Your task to perform on an android device: I need to look up Bananas on the Kings app because it's healthy for my family and I'm running low in my pantry 
Image 0: 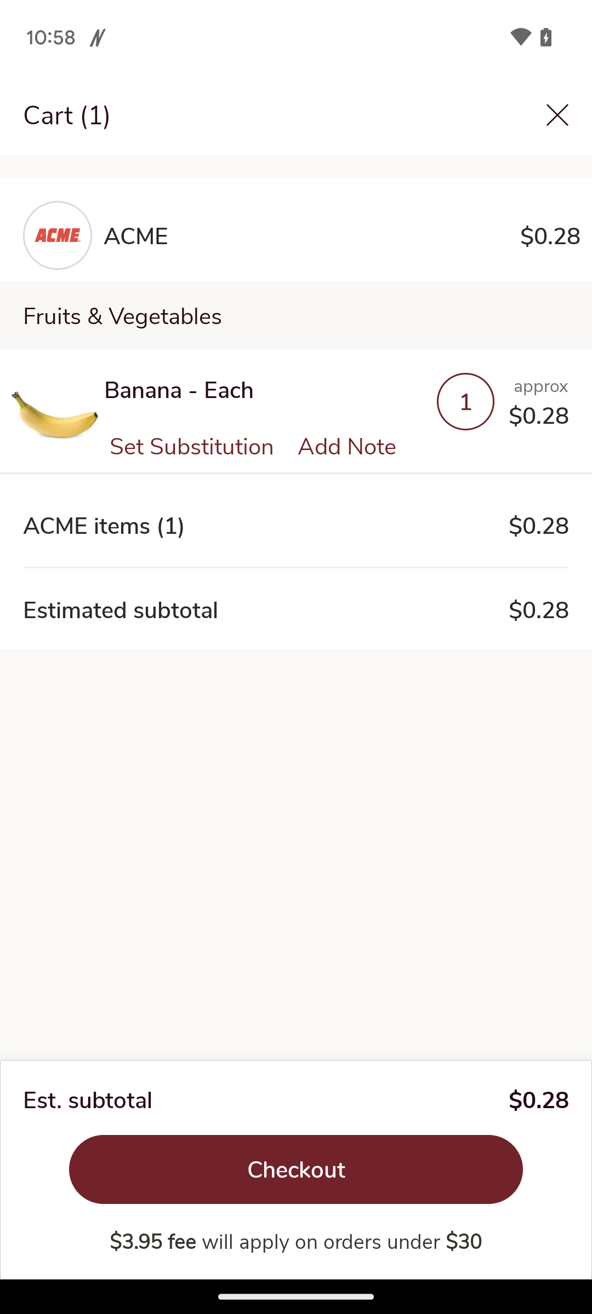
Open the Kings app
Step 0: open app "Kings"
Image 1: 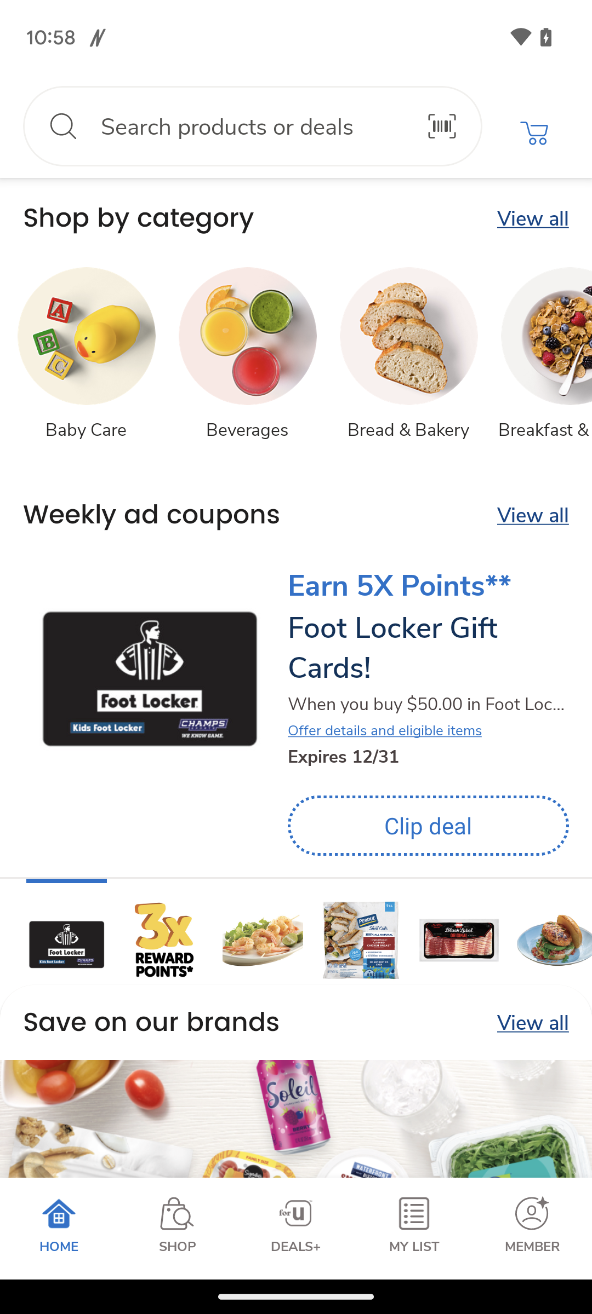
Click on the search bar 
Step 1: click (263, 126)
Image 2: 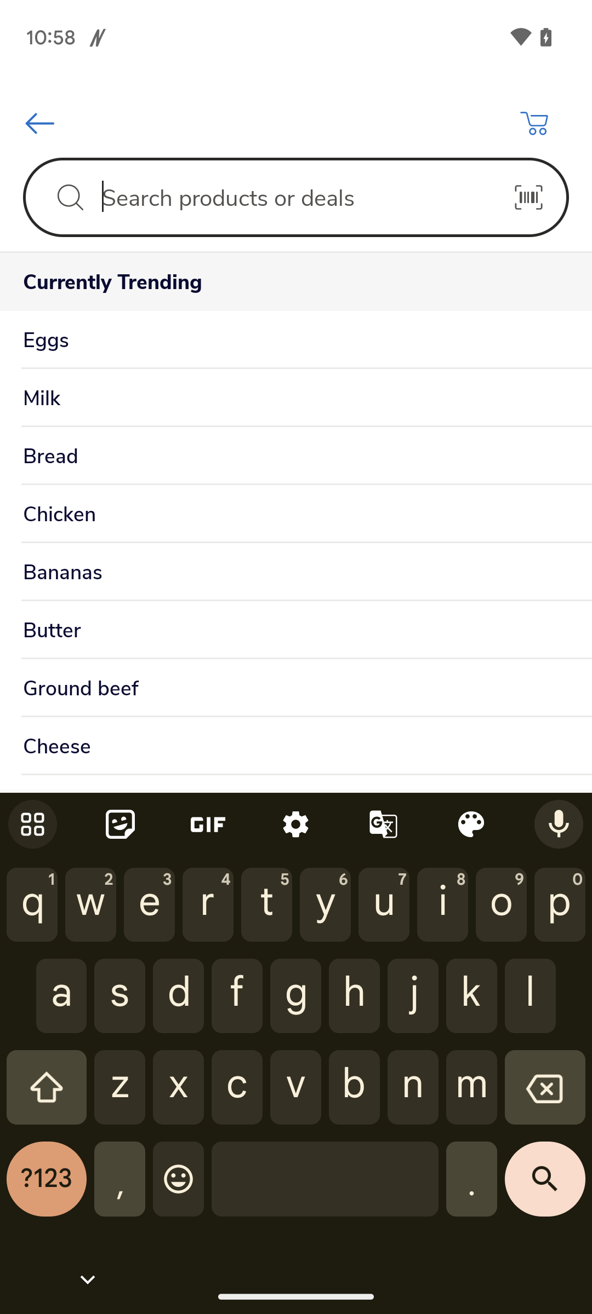
Type bananas in search bar
Step 2: type "Bananas "
Image 3: 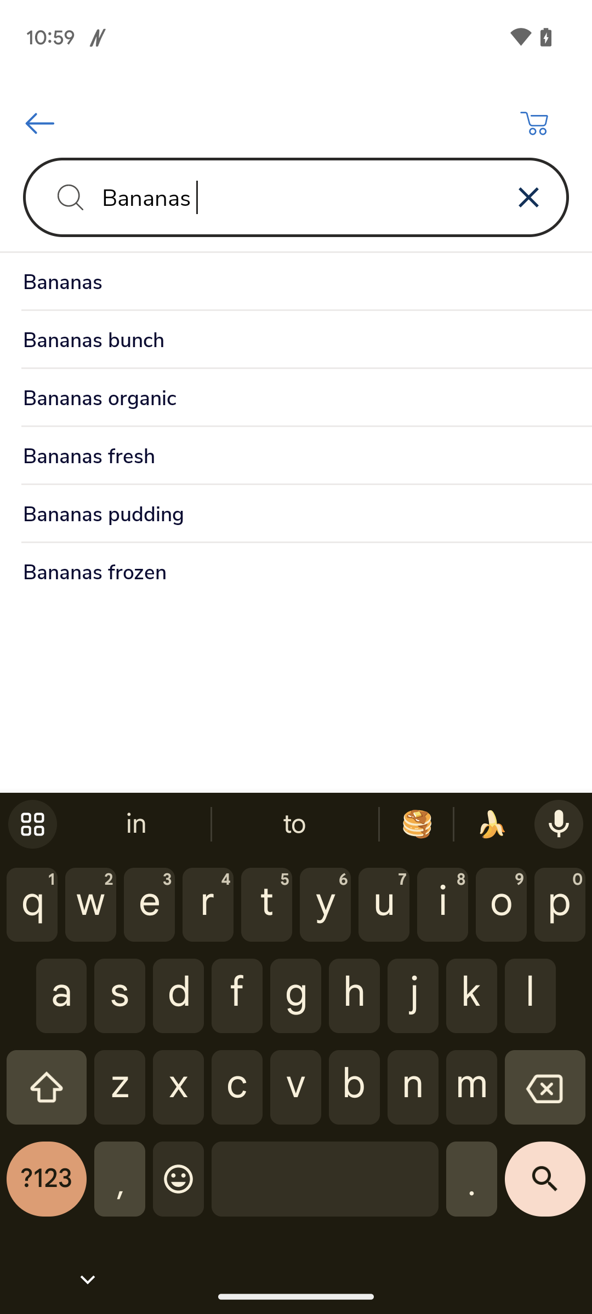
Click on the search key 
Step 3: click (545, 1188)